Your task to perform on an android device: Open the Clock app and set an alarm for every saturday 12;30 p.m. for the meeting
Image 0: 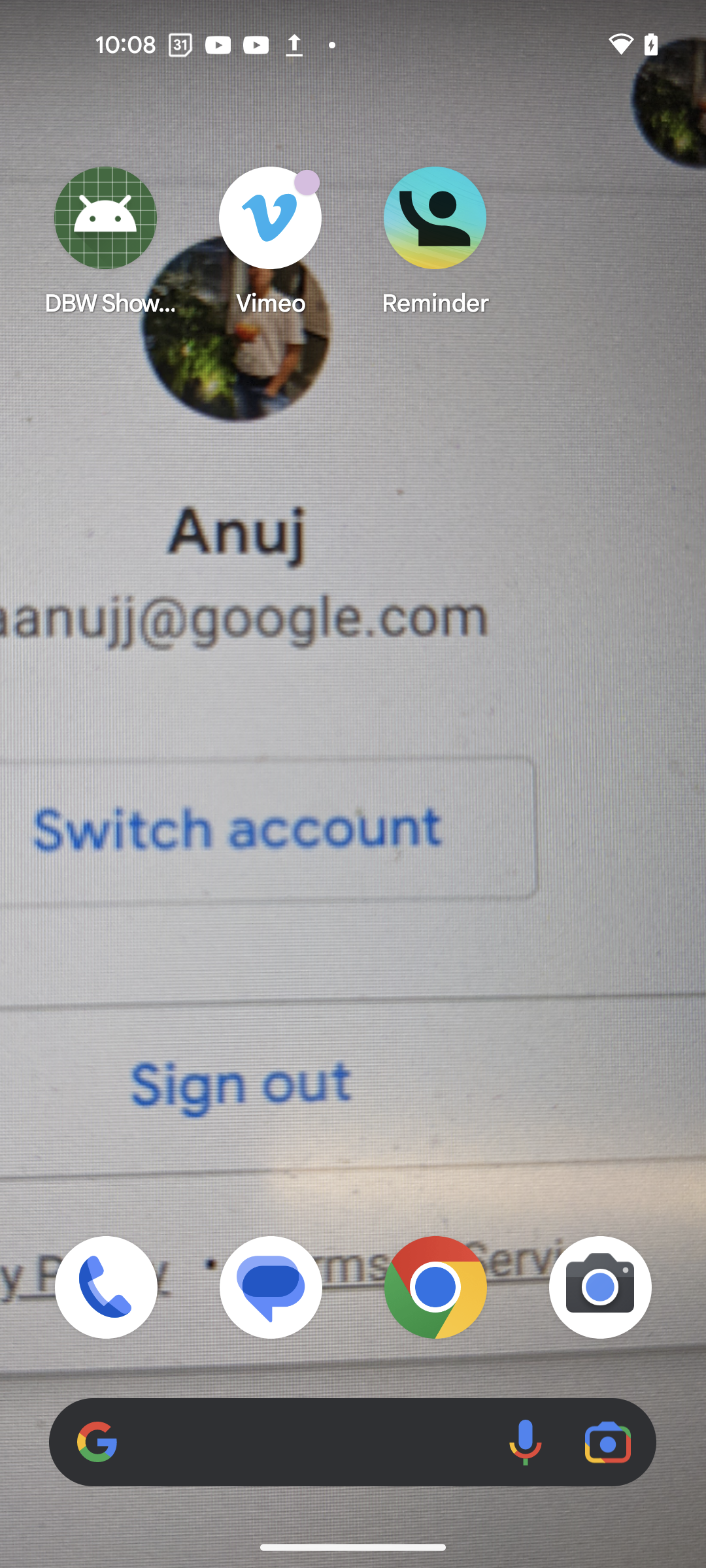
open clock app
Step 0: open app "Clock"
Image 1: 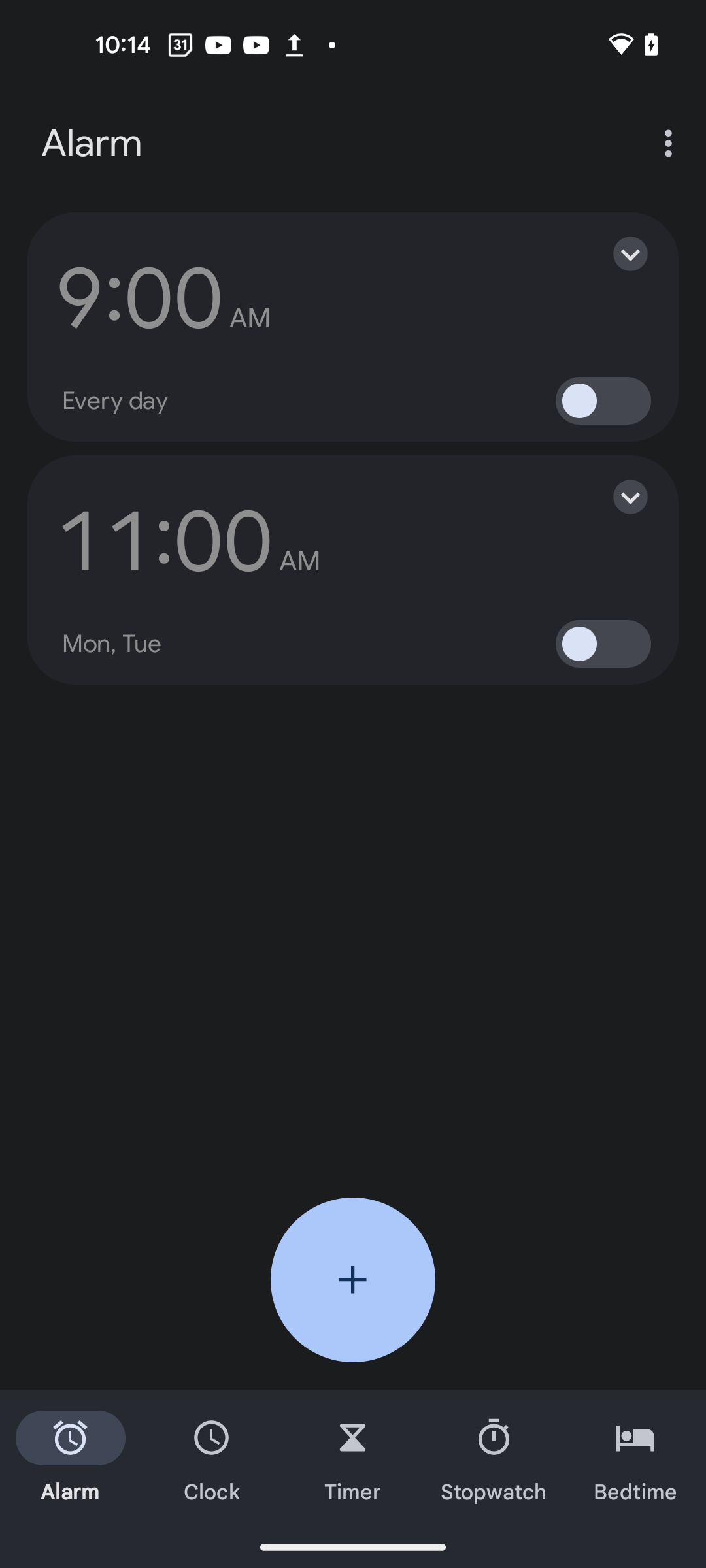
click on the +button to set a new alarm
Step 1: click (353, 1279)
Image 2: 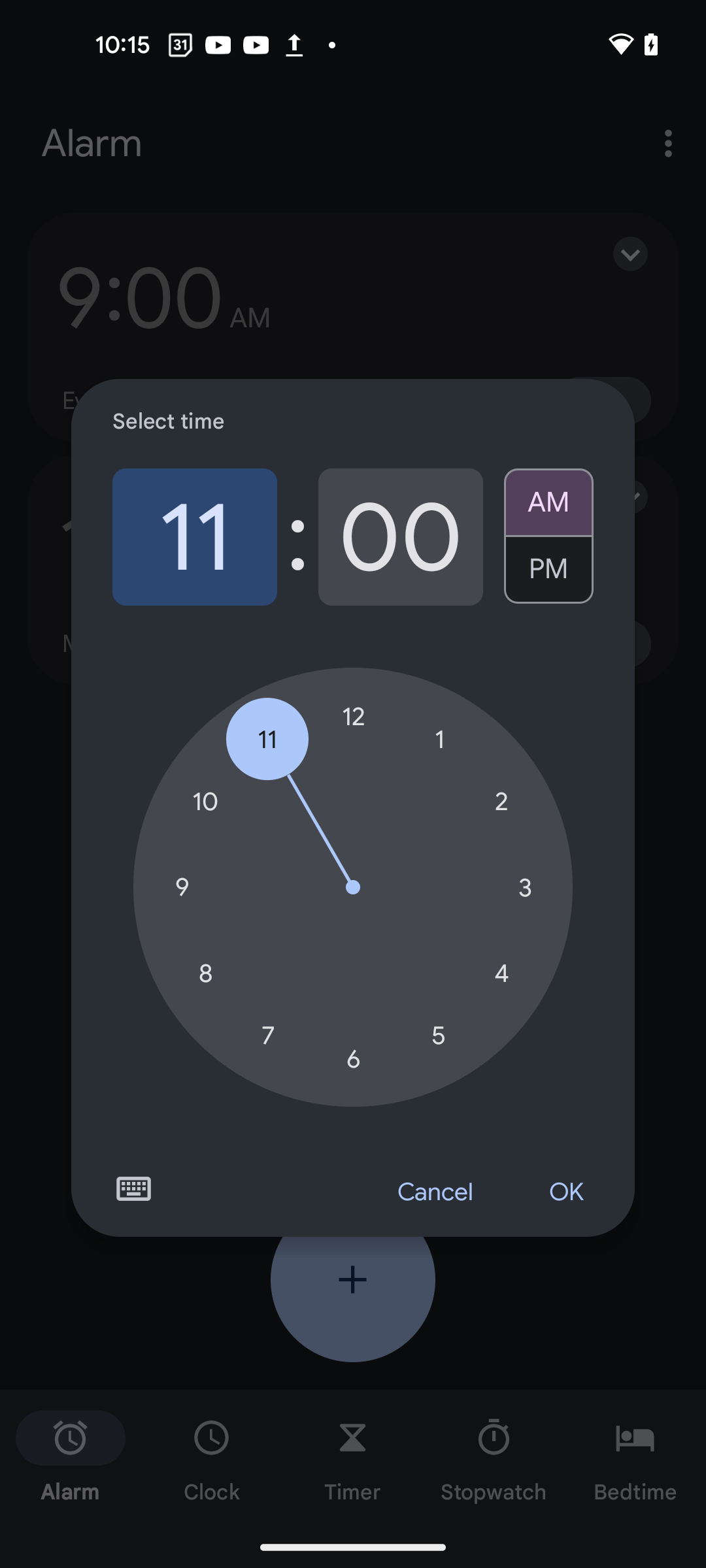
set the hours to 12 
Step 2: click (353, 716)
Image 3: 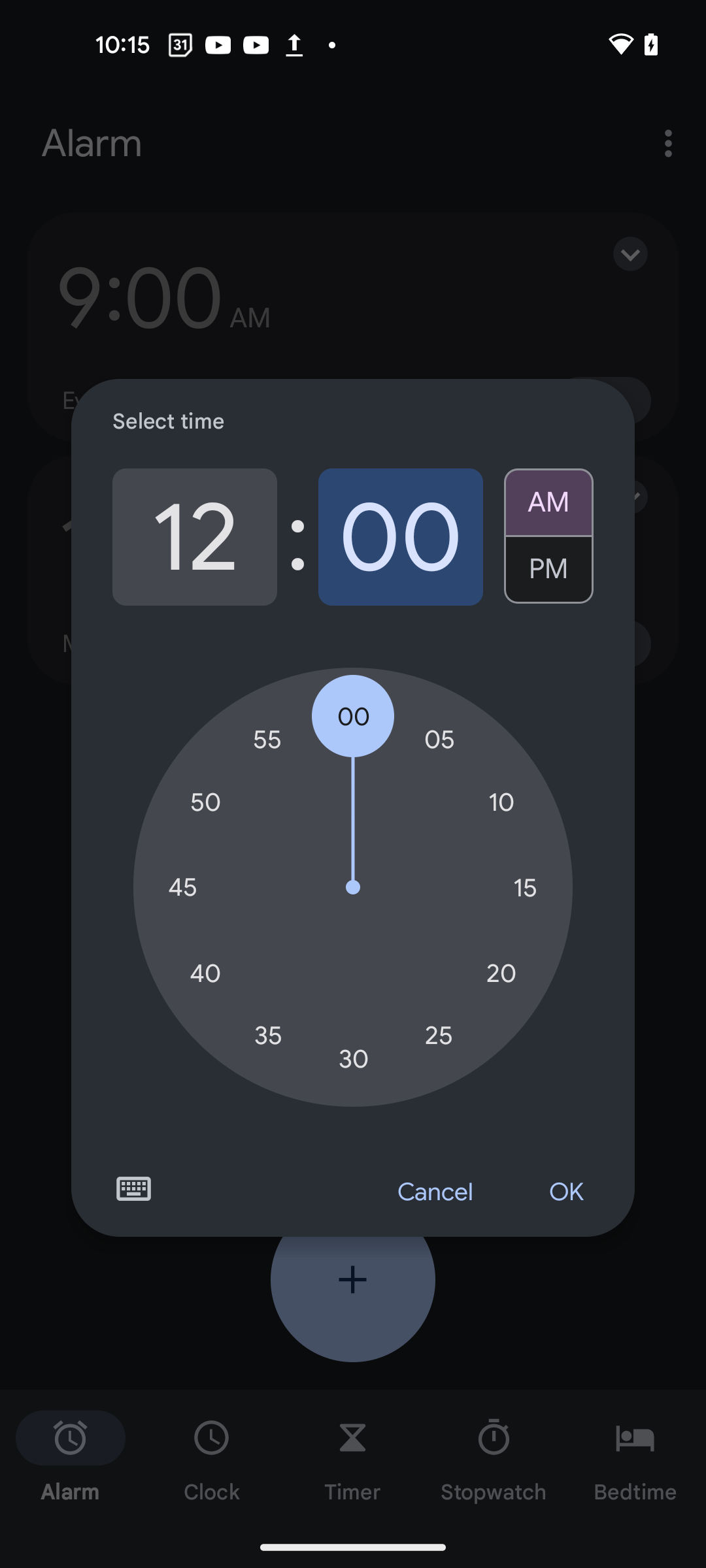
set the minutes to 30
Step 3: click (353, 1058)
Image 4: 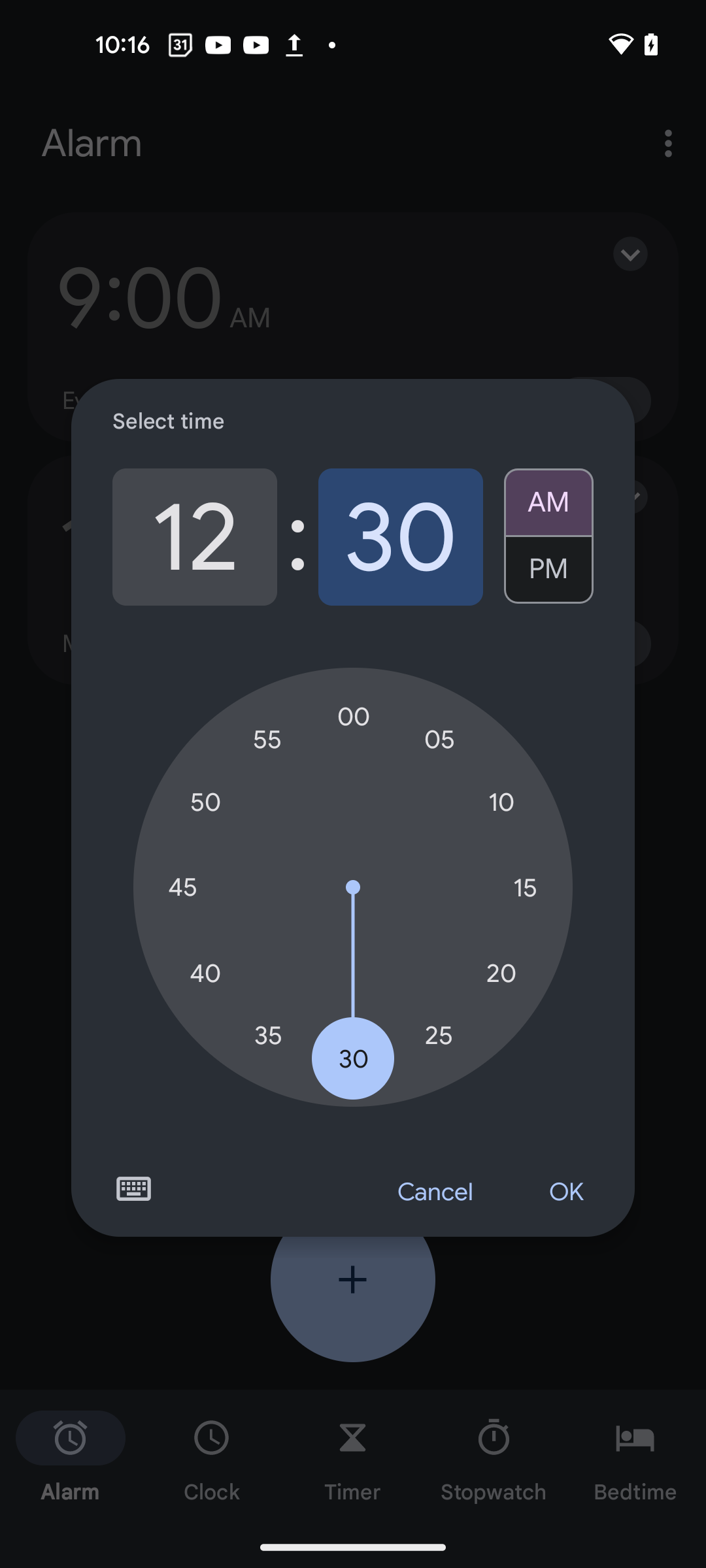
select the pm
Step 4: click (548, 576)
Image 5: 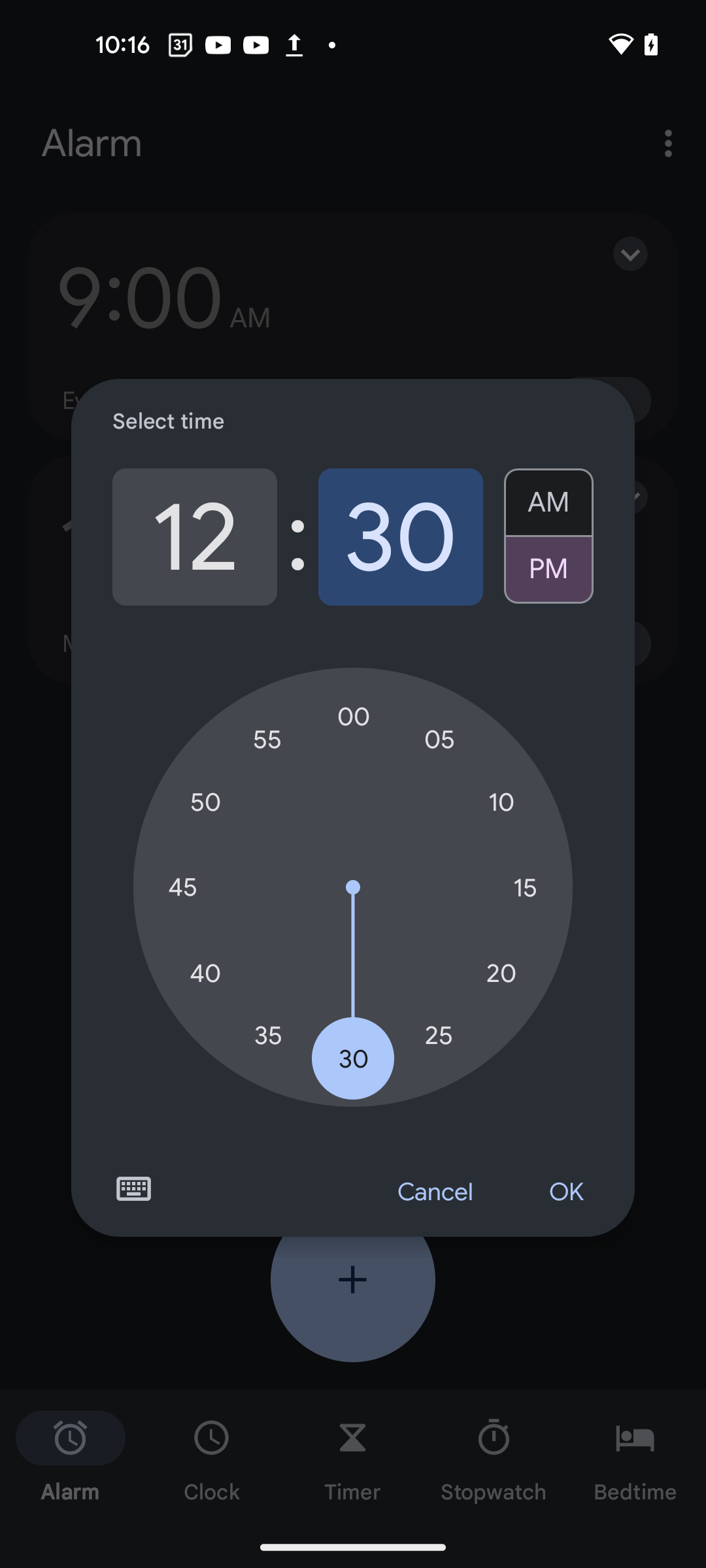
click on ok button 
Step 5: click (565, 1192)
Image 6: 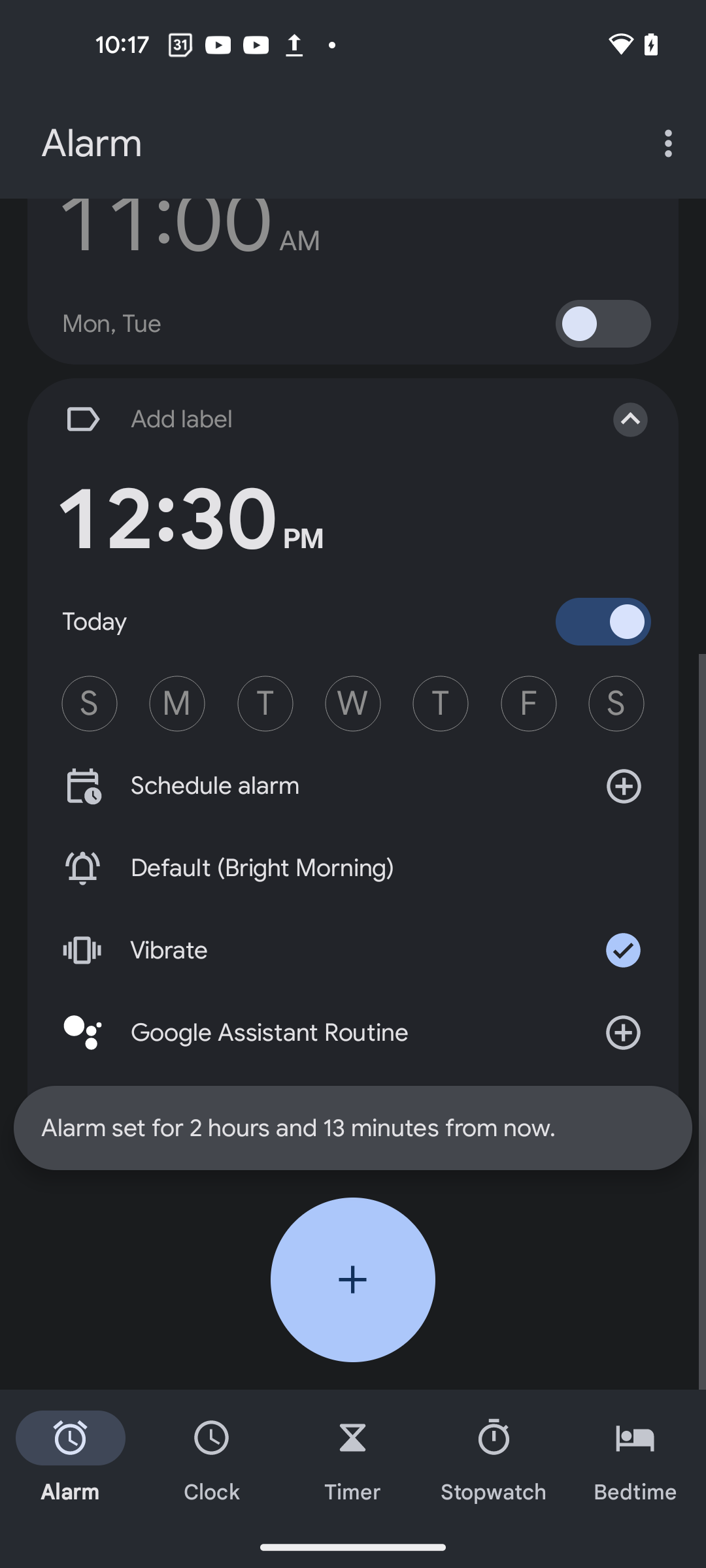
Go to the Add label
Step 6: click (318, 419)
Image 7: 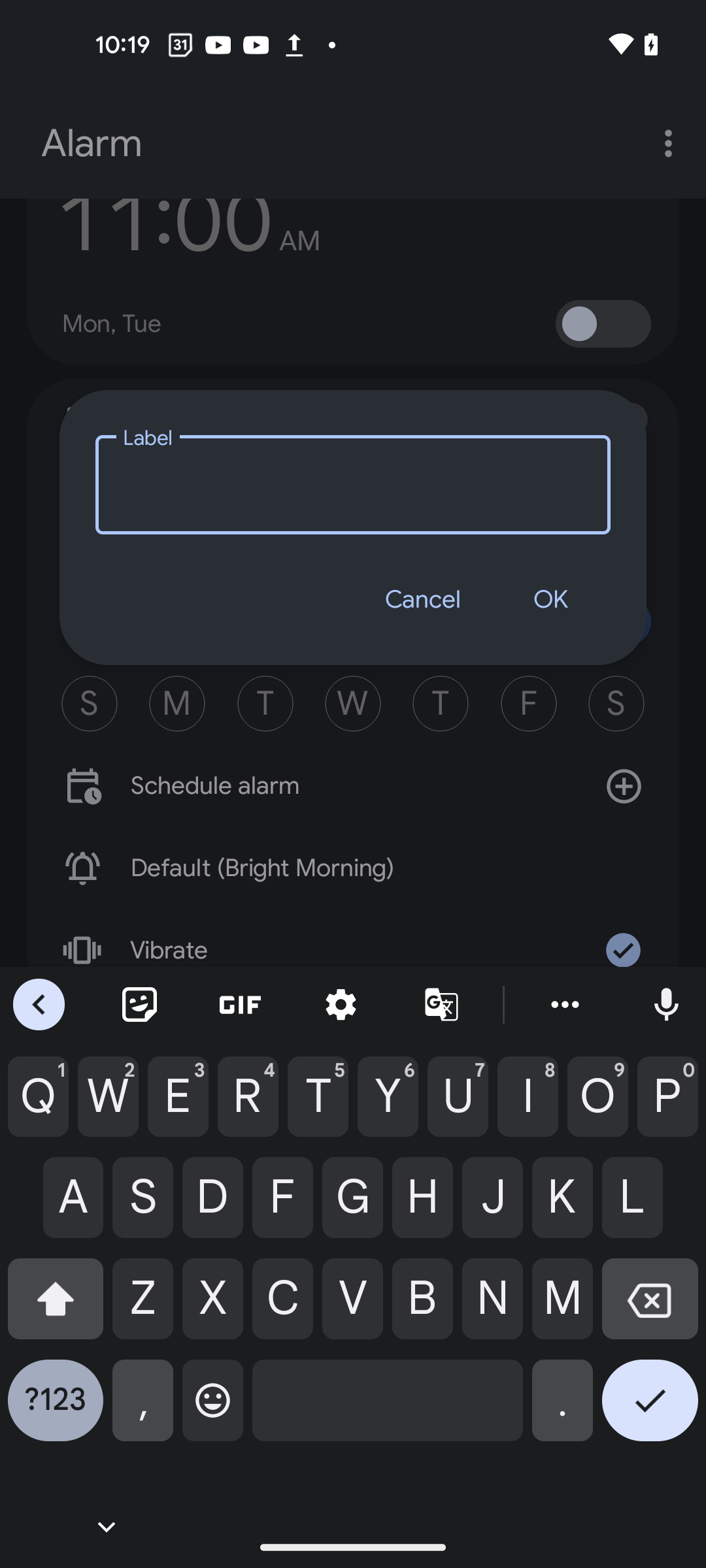
Add label as meeting 
Step 7: type " meeting"
Image 8: 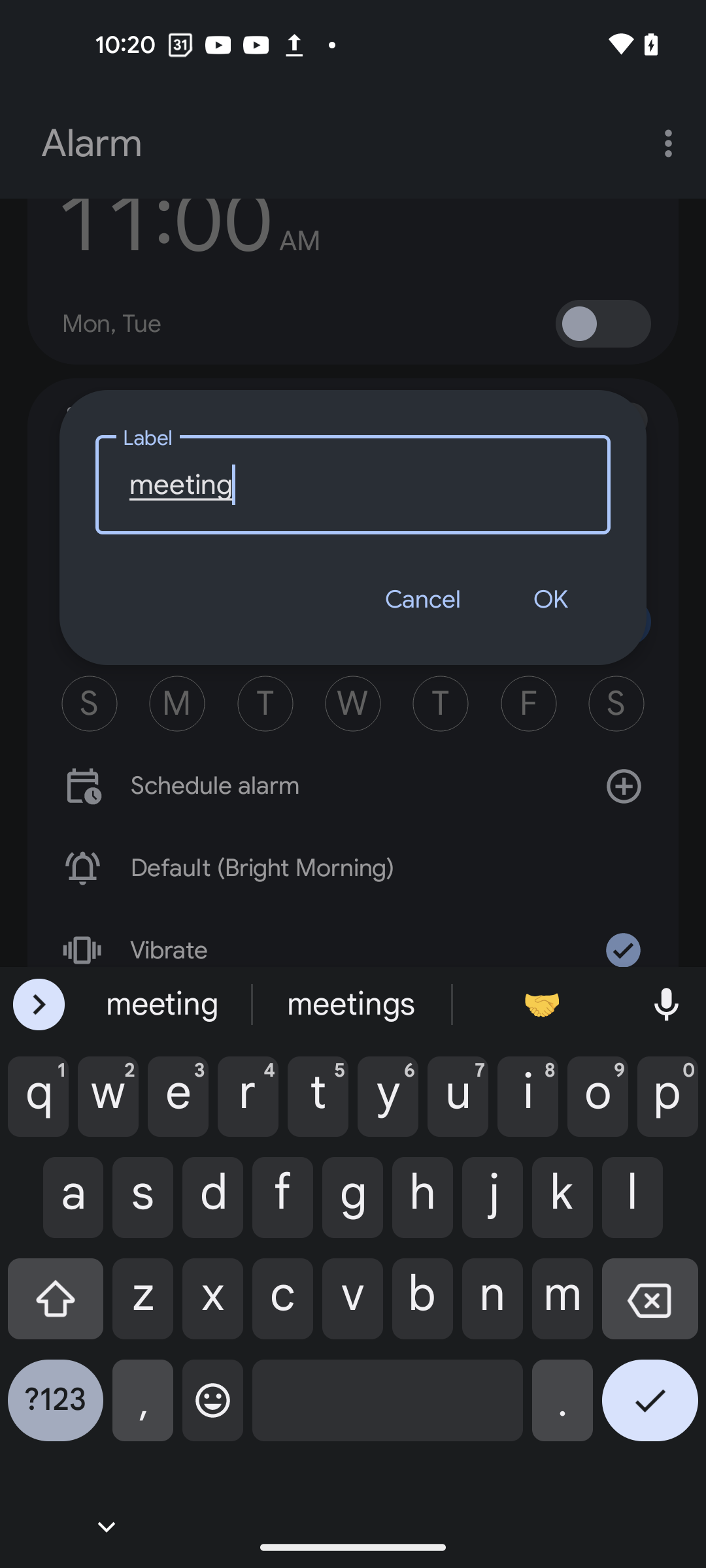
click on ok 
Step 8: click (550, 599)
Image 9: 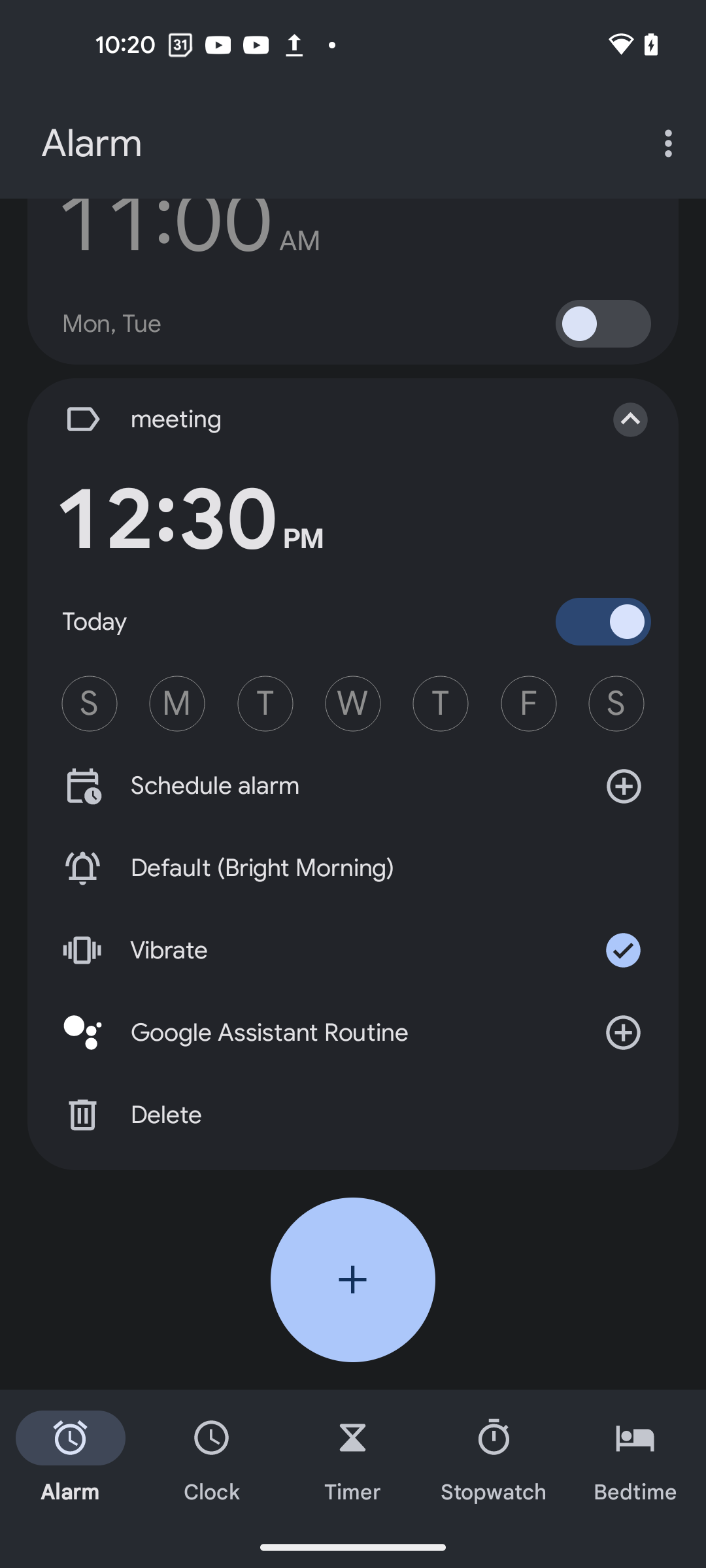
select Saturday 
Step 9: click (616, 704)